Your task to perform on an android device: I would like to replace my Bathroom Cabinet as they are not looking good, Search for Bathroom cabinets in the eBay app.
Image 0: 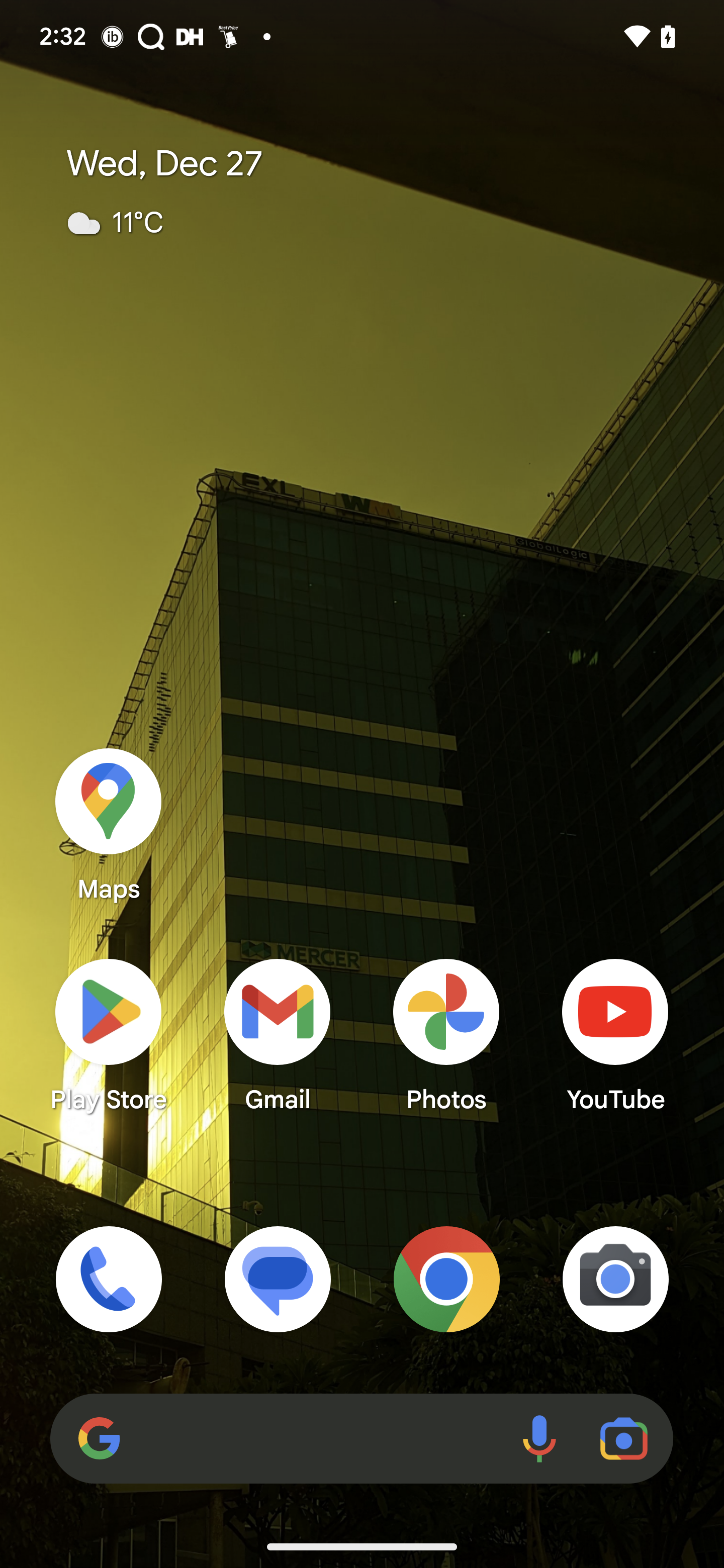
Open eBay app
Step 0: open app "eBay"
Image 2: 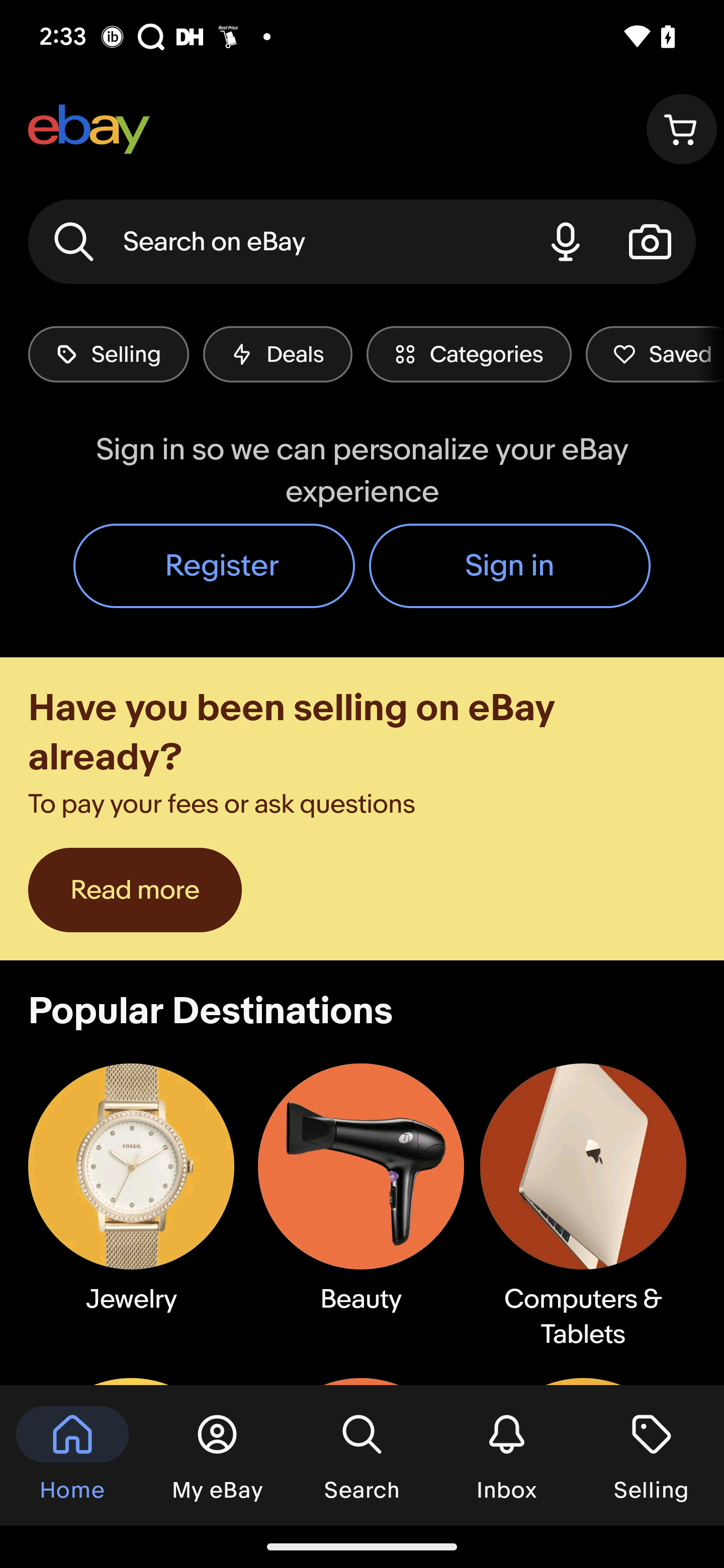
Click on the search bar
Step 2: click (277, 242)
Image 3: 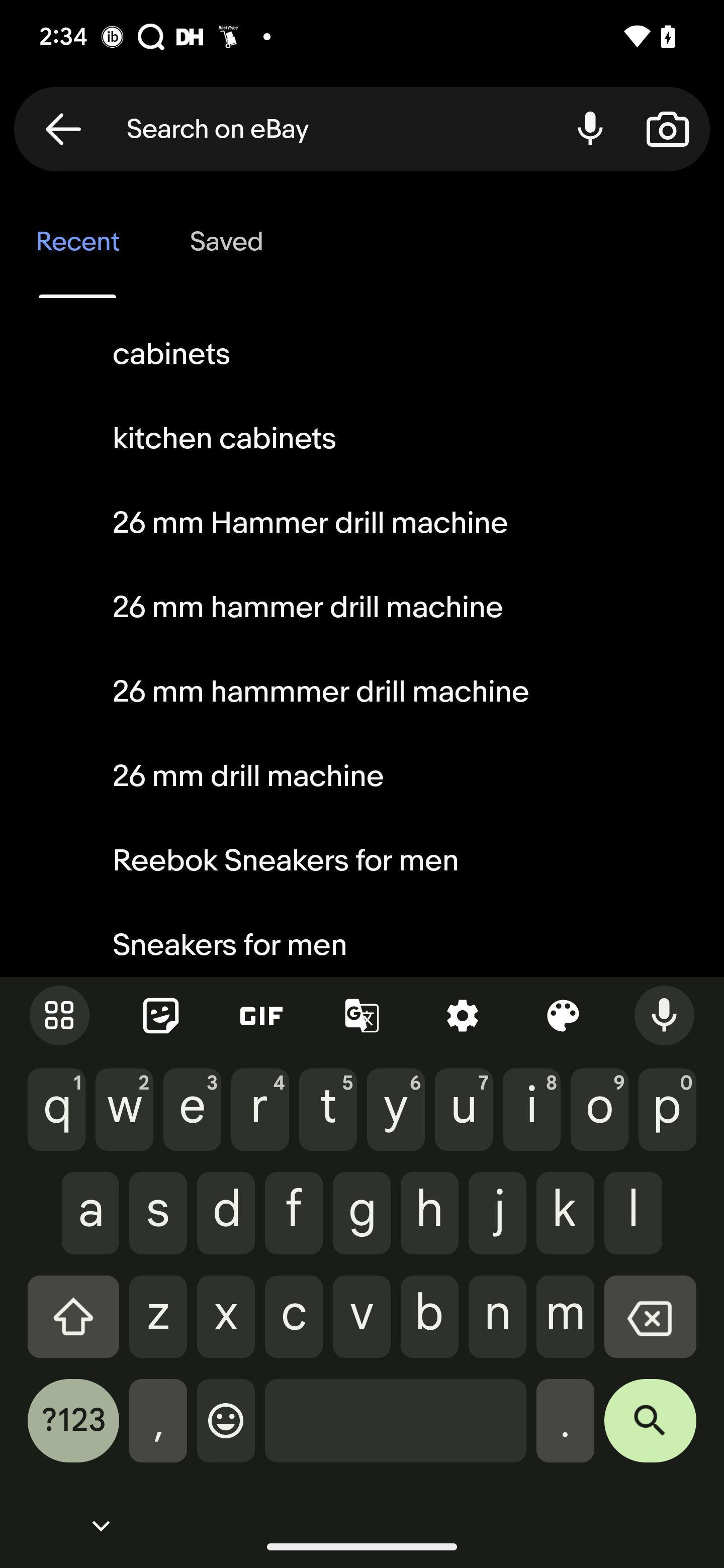
Type Bathroom Cabinet
Step 3: type "Bathroom Cabinet"
Image 4: 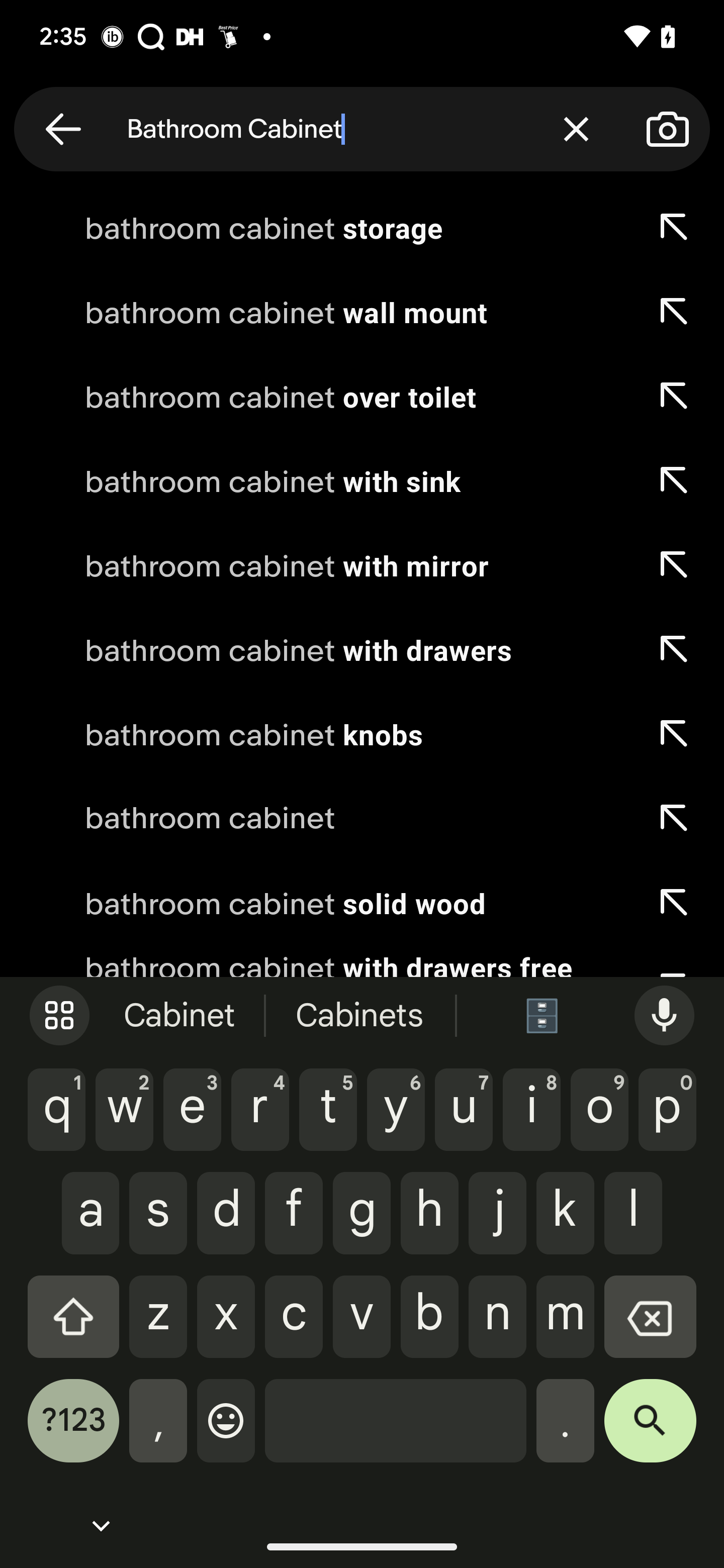
Click on the search icon on the keyboard
Step 4: click (650, 1431)